Your task to perform on an android device: I want to shop by brand Uberlyfe because this brand is very perfect to buy any furniture.
Image 0: 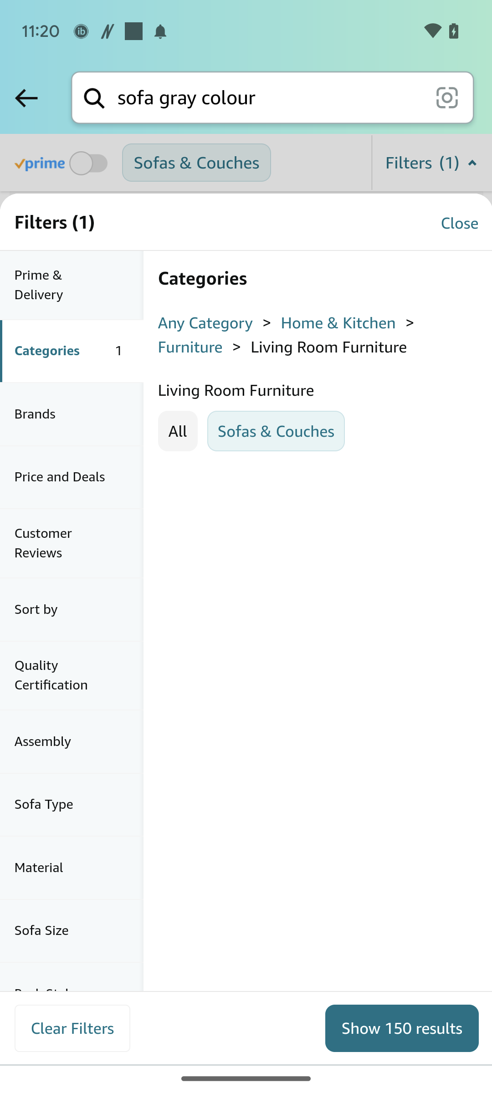
Click on the Brands option
Step 0: click (72, 414)
Image 1: 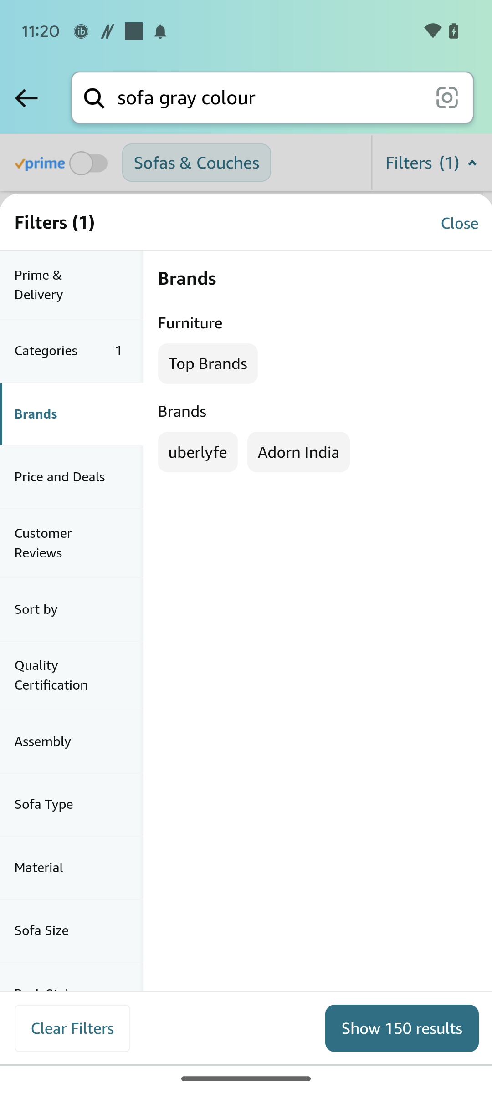
Click on the Uberlyfe option
Step 1: click (197, 451)